Your task to perform on an android device: I want to edit my reminder title of Colleague party to replace the Colleague party on the weekend 30 September at 8:00 PM
Image 0: 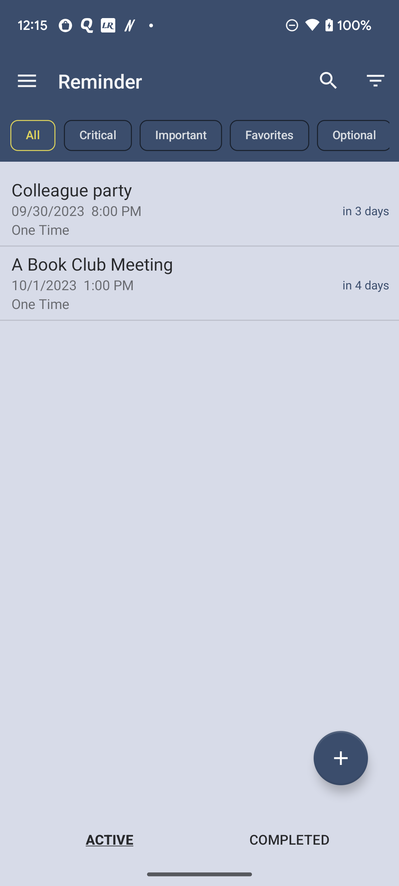
Click on the Colleague party reminder 
Step 0: click (184, 224)
Image 1: 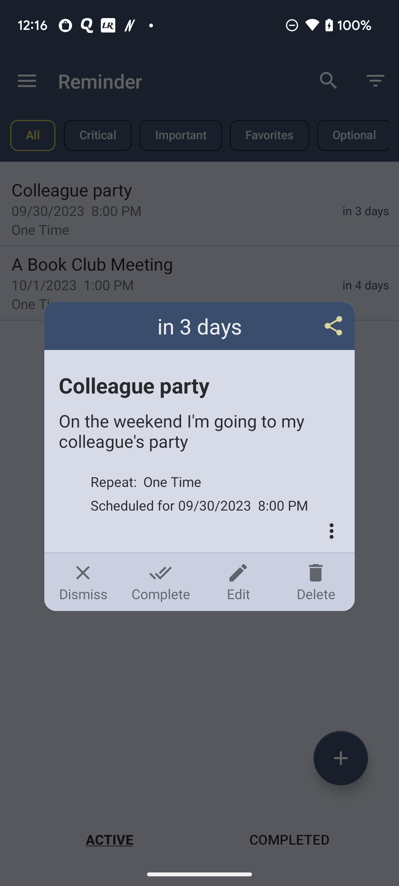
Click on the edit icon option 
Step 1: click (238, 582)
Image 2: 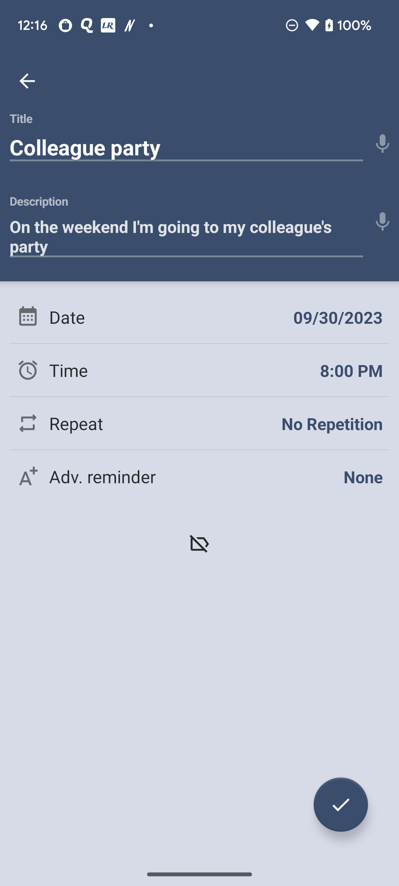
Click on the title name colleague party 
Step 2: click (186, 142)
Image 3: 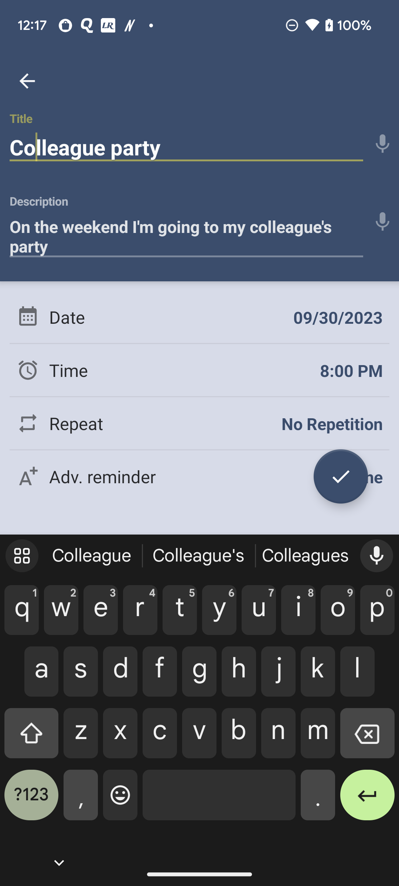
Type Colleague party on the weekend in Title bar
Step 3: type "Colleague party on the weekend"
Image 4: 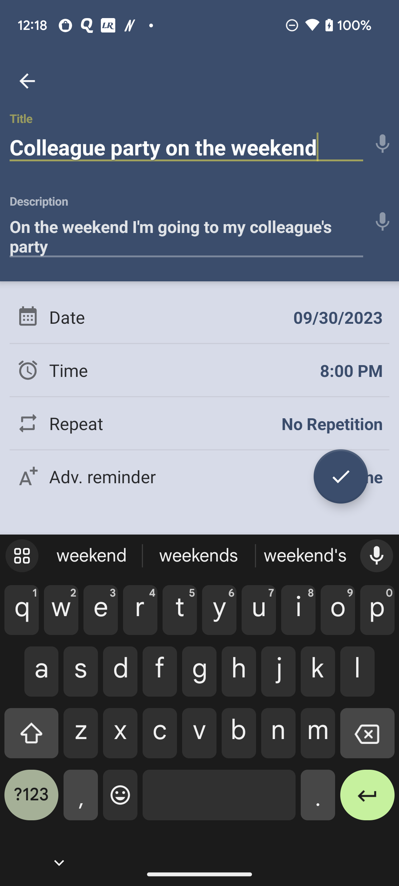
Click on the right tick icon 
Step 4: click (341, 476)